Your task to perform on an android device: One of my door hinges is not working and needs replacement. Search for door hinges in the Flipkart app.
Image 0: 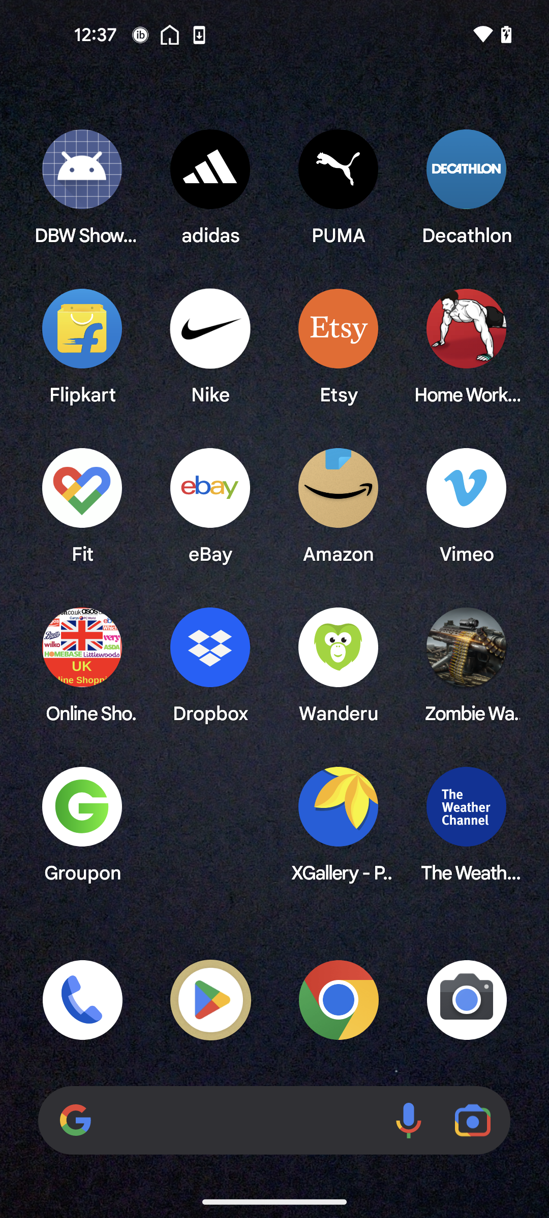
Open the Flipkart app
Step 0: open app "Flipkart"
Image 1: 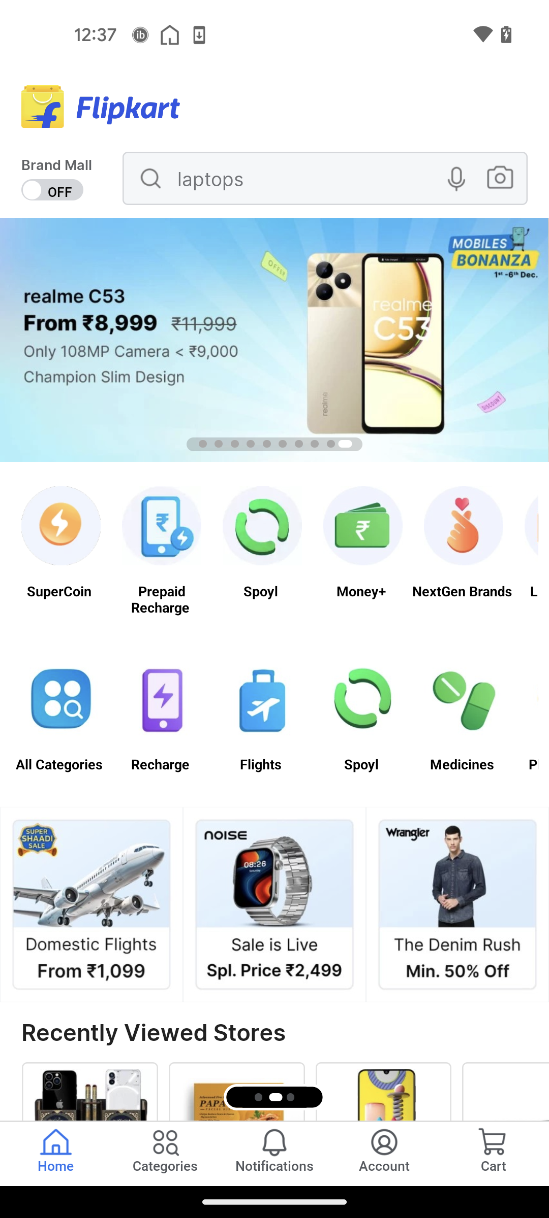
Go to the search bar at the top of the screen
Step 1: click (226, 178)
Image 2: 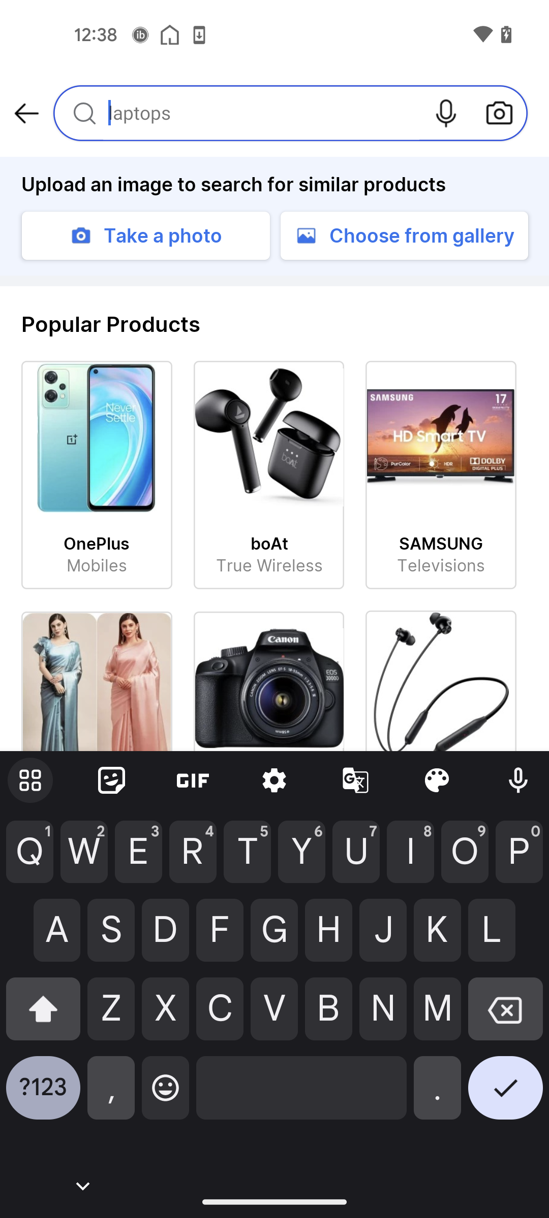
Type Door hinges in the search bar
Step 2: type "Door hinges"
Image 3: 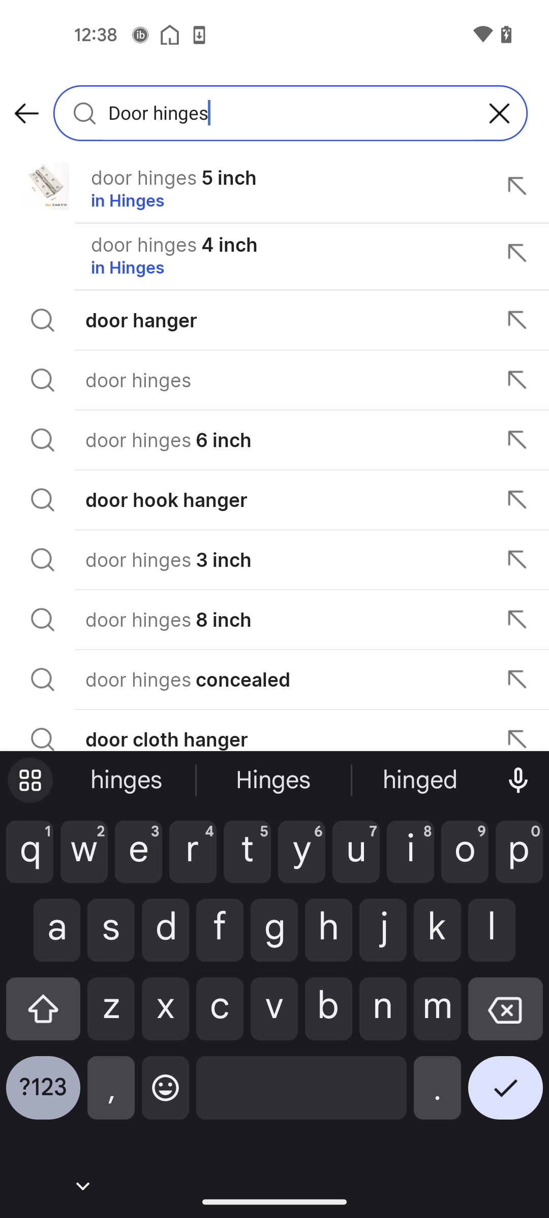
Select the first suggestion
Step 3: click (174, 200)